Your task to perform on an android device: On the currency app, convert 100 US dollars of currency into PHP Philippine pesos.
Image 0: 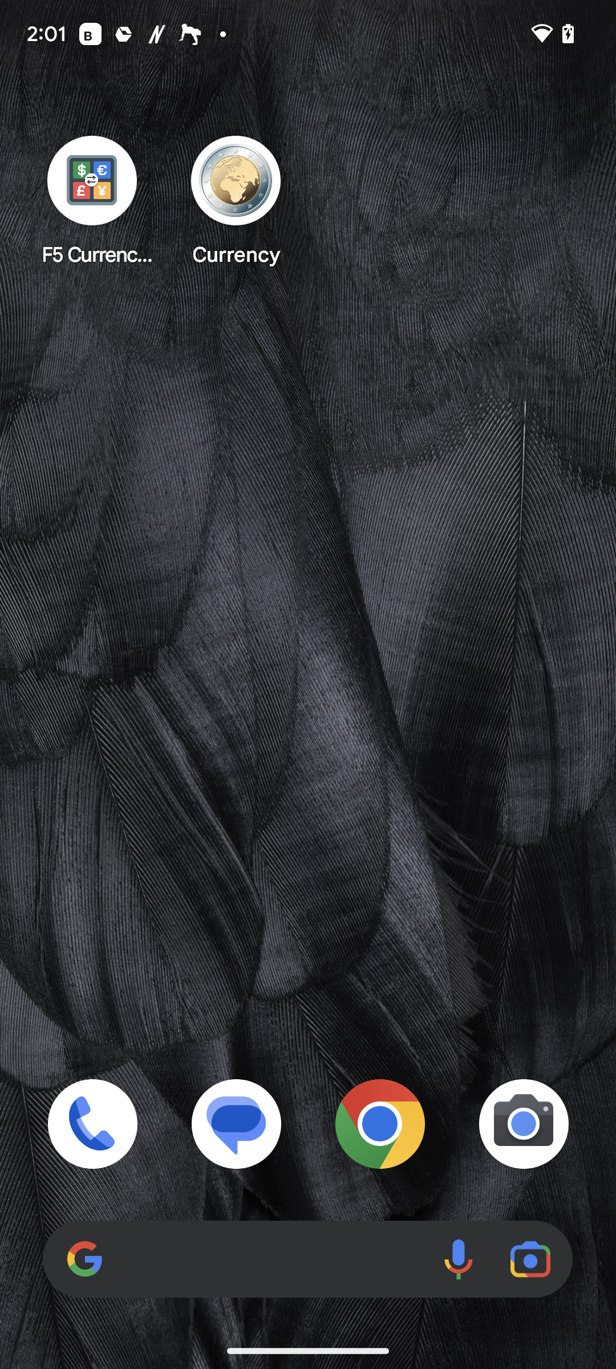
Open the currency app.
Step 0: open app "Currency"
Image 1: 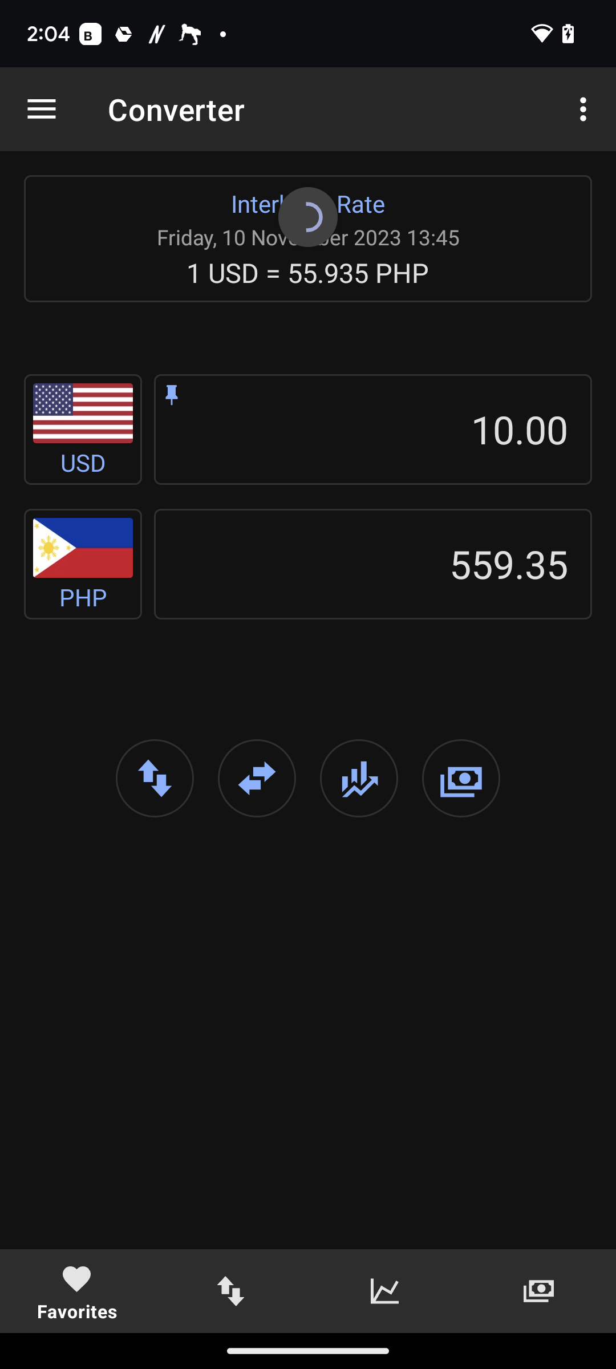
Click on 10 on the right side of the screen.
Step 1: click (373, 429)
Image 2: 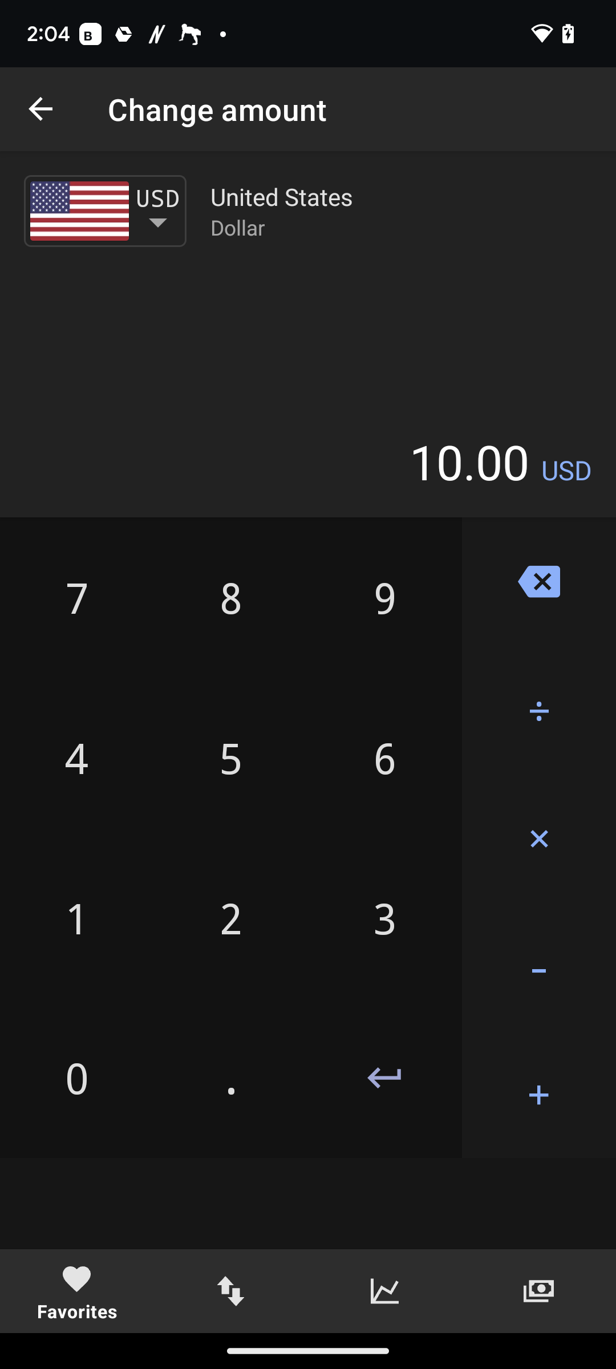
Click on number 1 and then tap on 0 twice.
Step 2: click (79, 930)
Image 3: 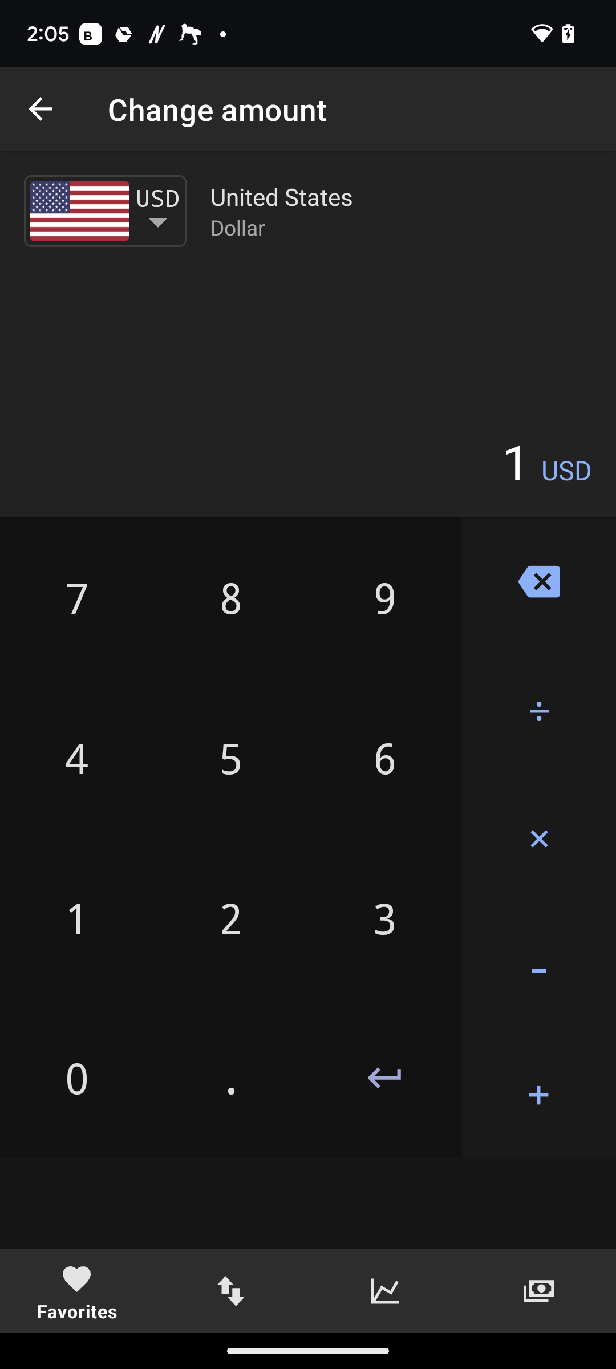
Click on number 1 and then tap on 0 twice.
Step 3: click (58, 1088)
Image 4: 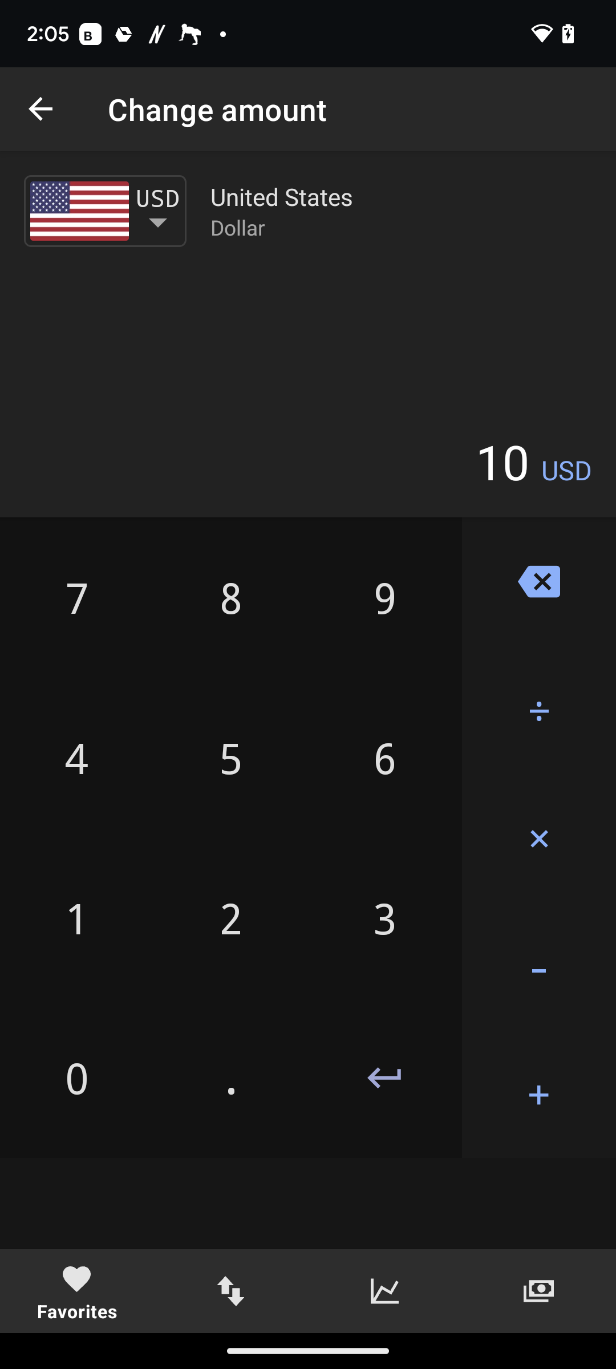
Click on number 1 and then tap on 0 twice.
Step 4: click (88, 1092)
Image 5: 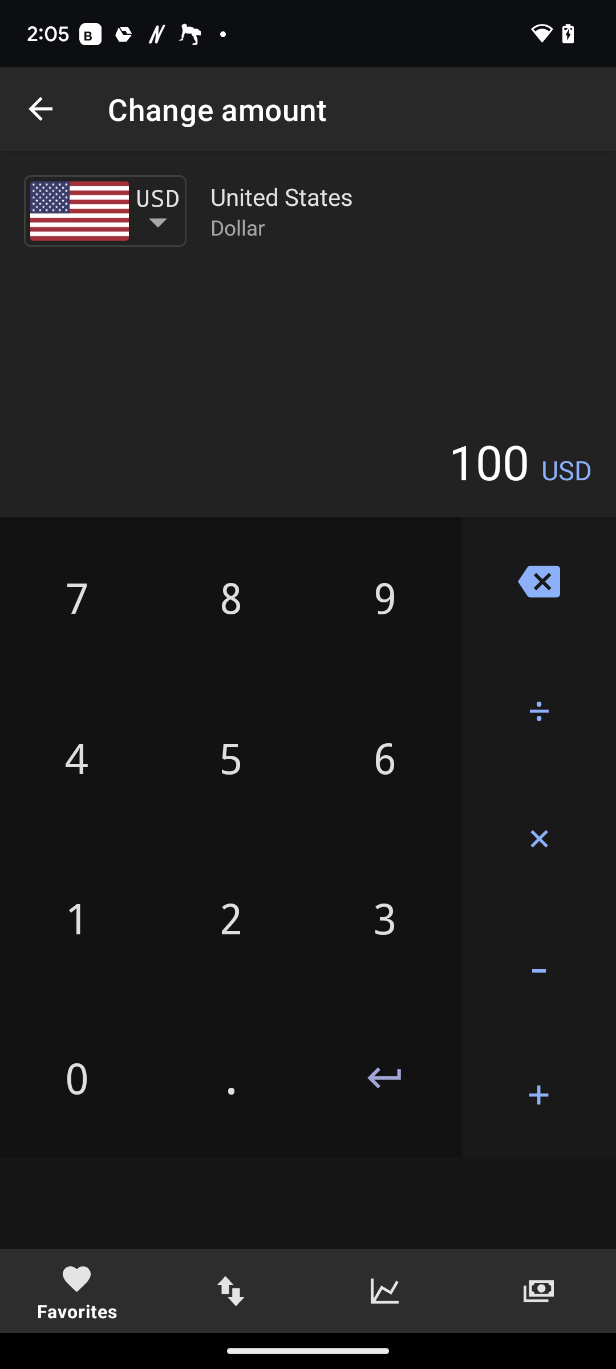
Click on arrow icon at the top left corner of the screen.
Step 5: click (42, 109)